Your task to perform on an android device: I would like to identify the plants by snapping a picture of them on the Blossom app to learn about which species they are
Image 0: 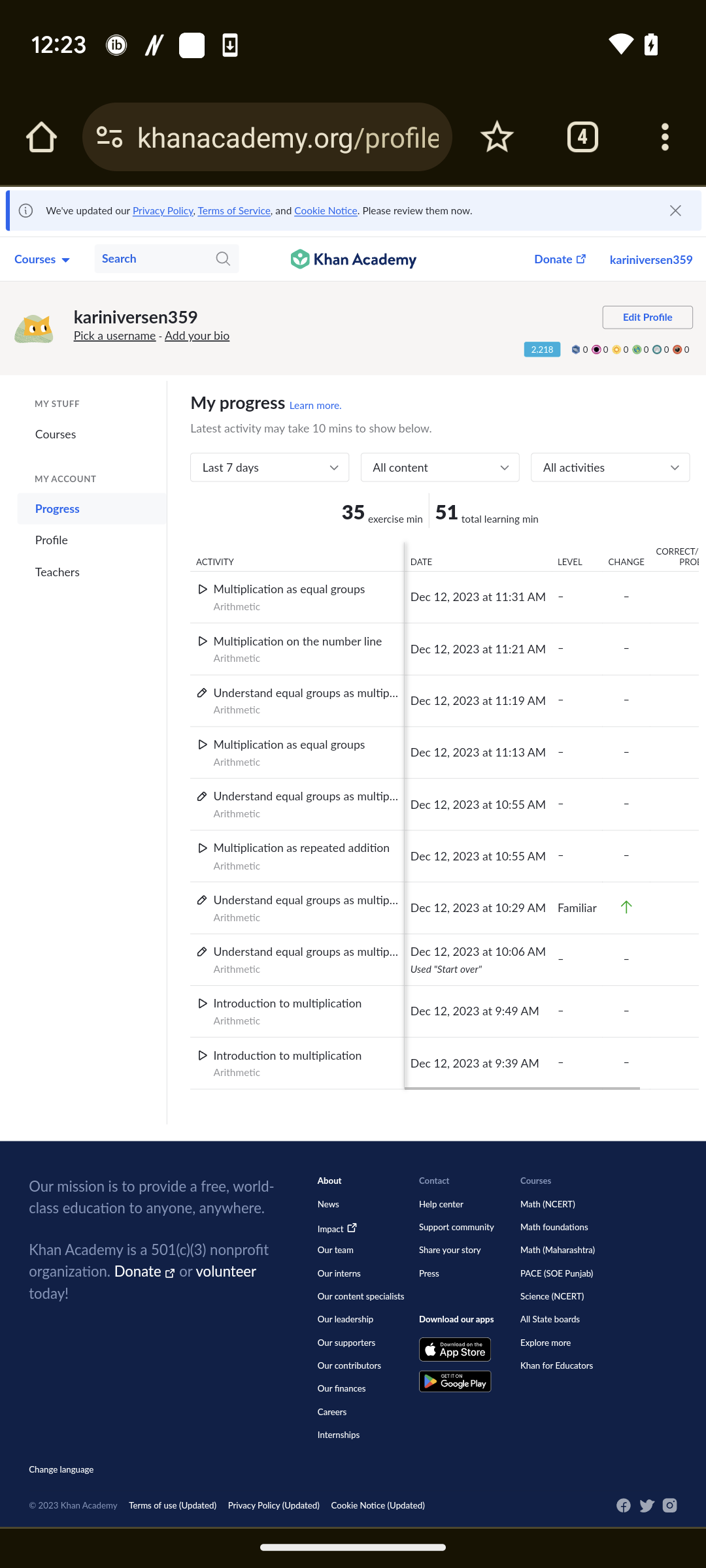
Open the Blossom app 
Step 0: open app "Blossom"
Image 1: 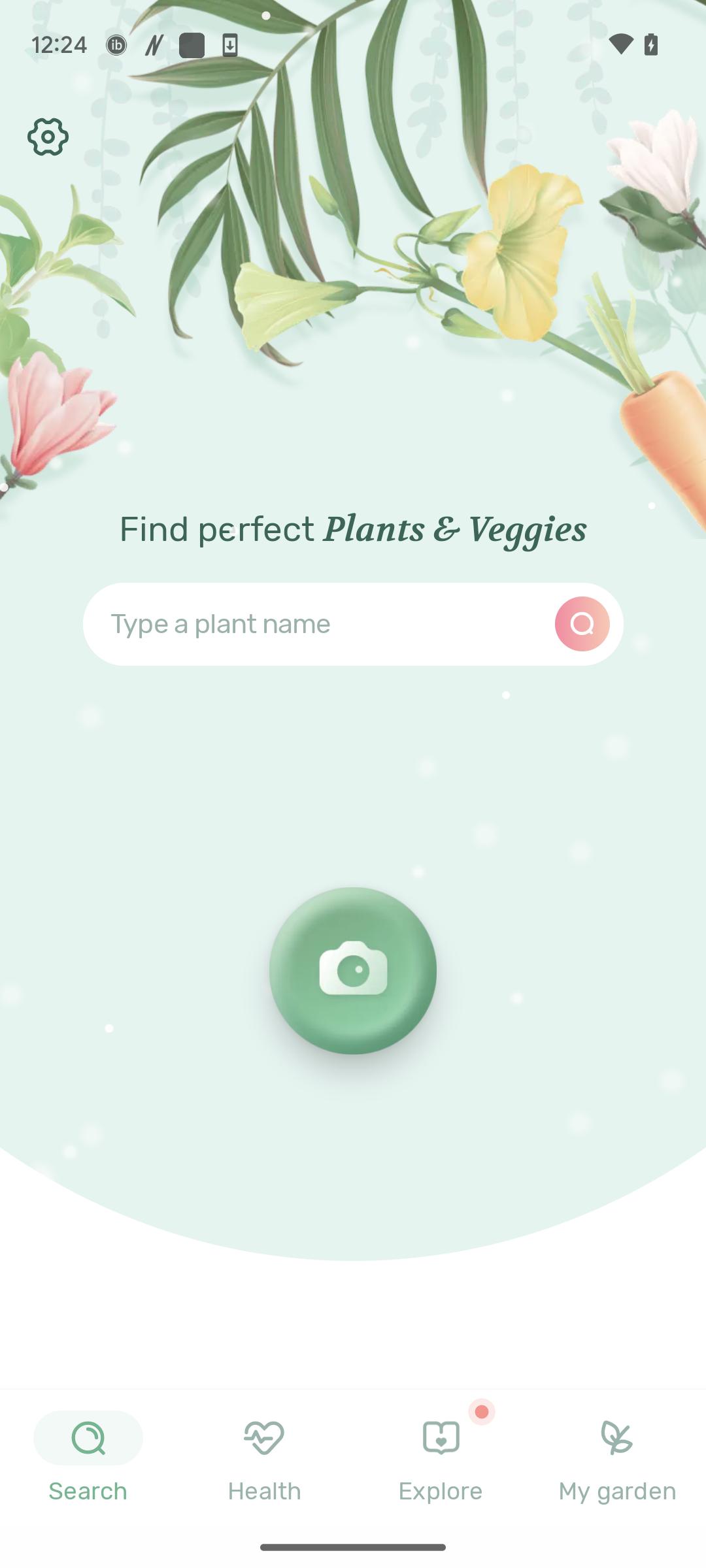
Click on the camera icon 
Step 1: click (377, 996)
Image 4: 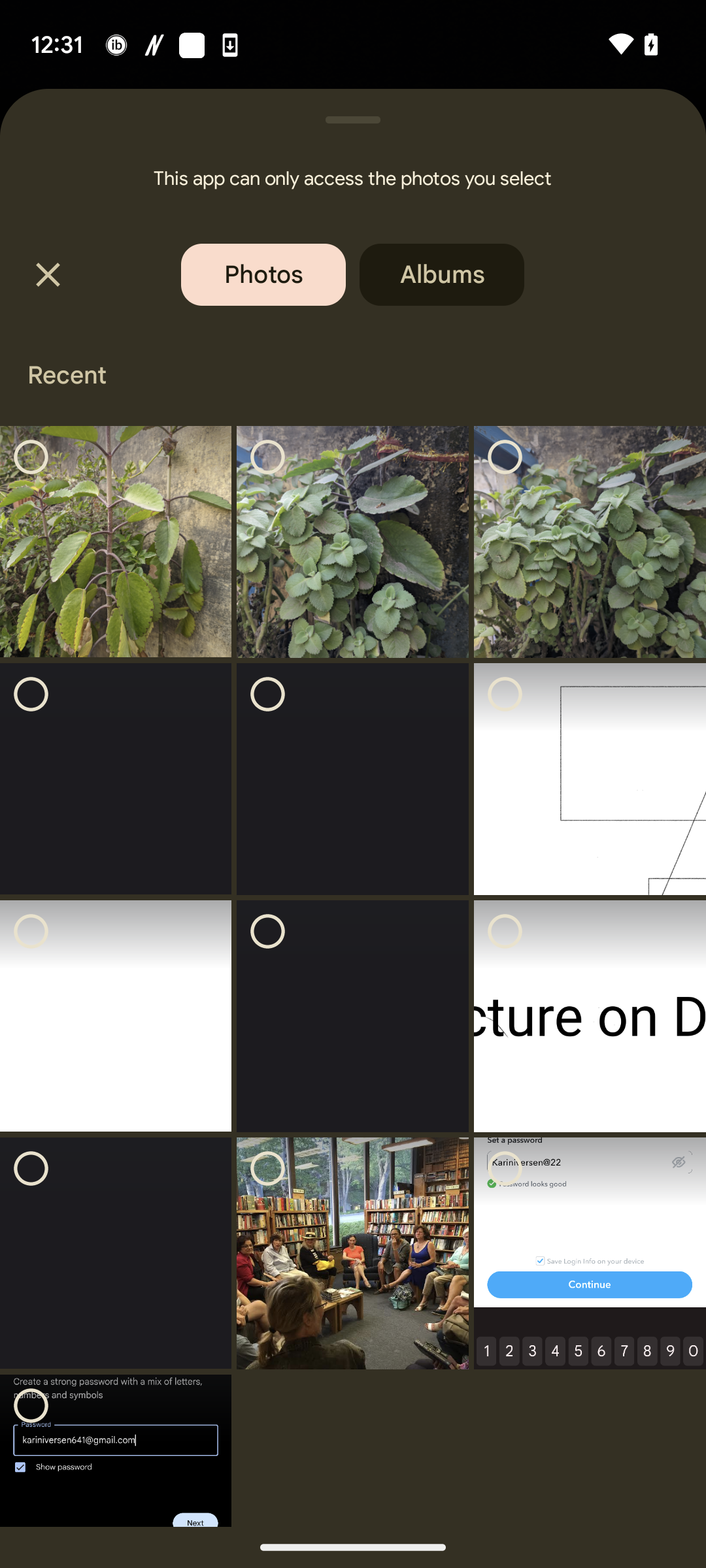
Click on the second pictures 
Step 4: click (352, 542)
Image 5: 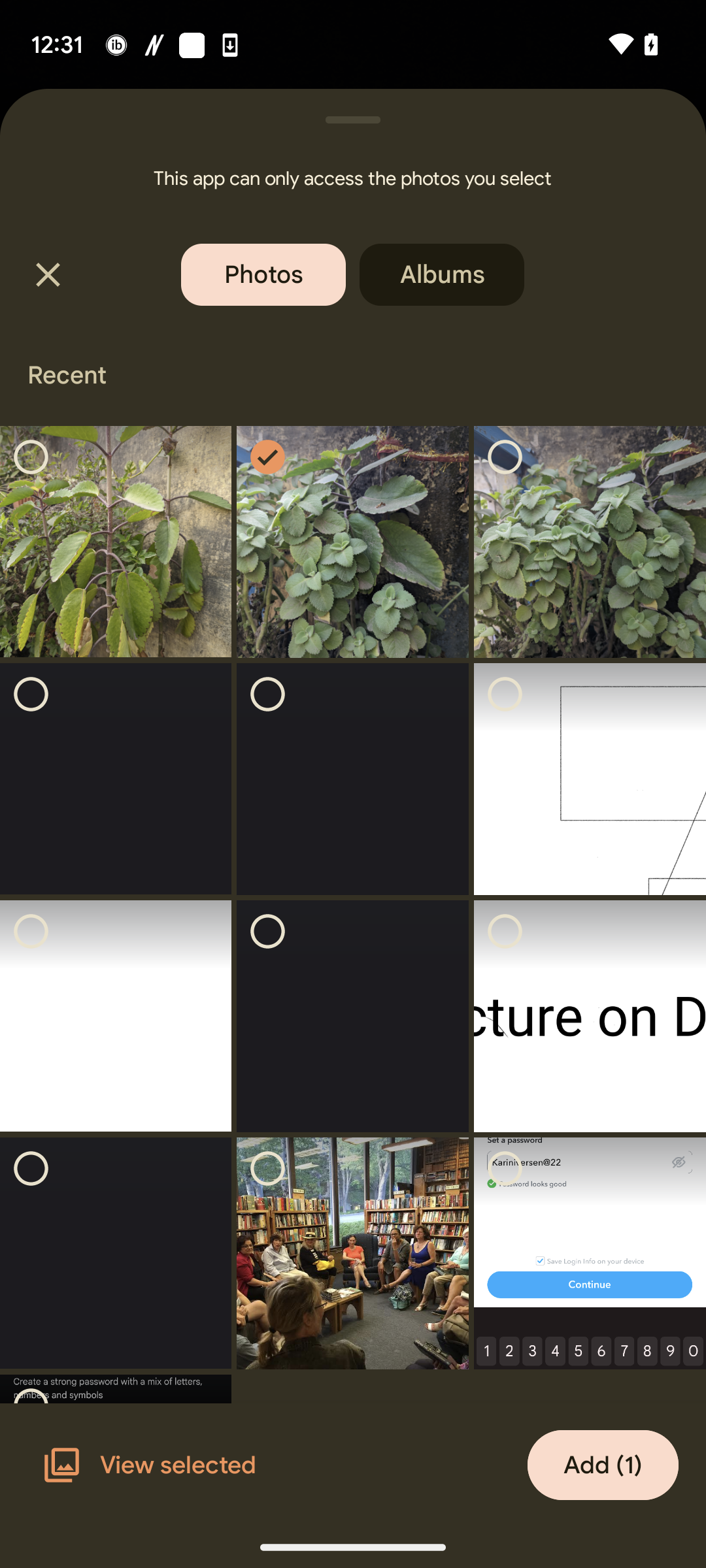
Click on the add icon 
Step 5: click (603, 1465)
Image 6: 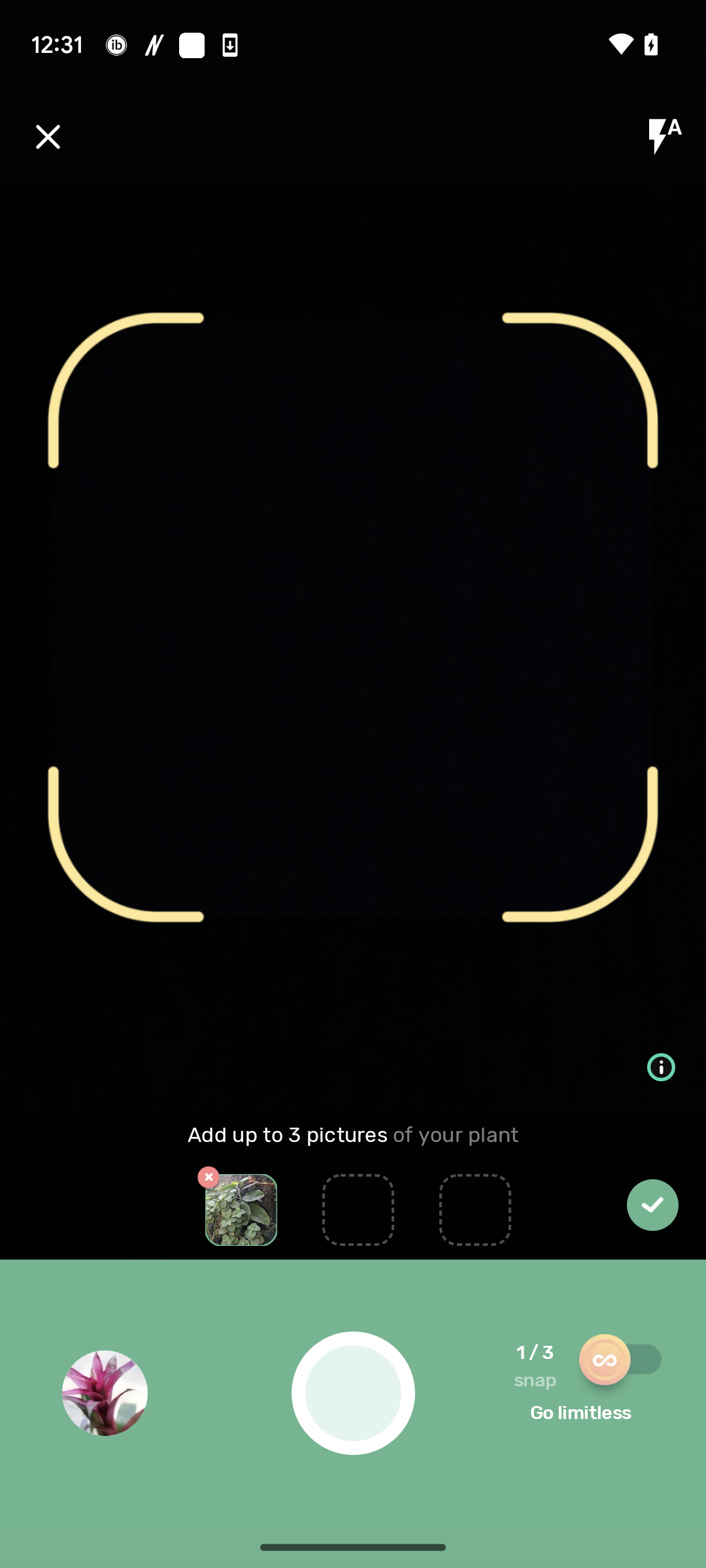
Click on the pictures icon 
Step 6: click (90, 1384)
Image 7: 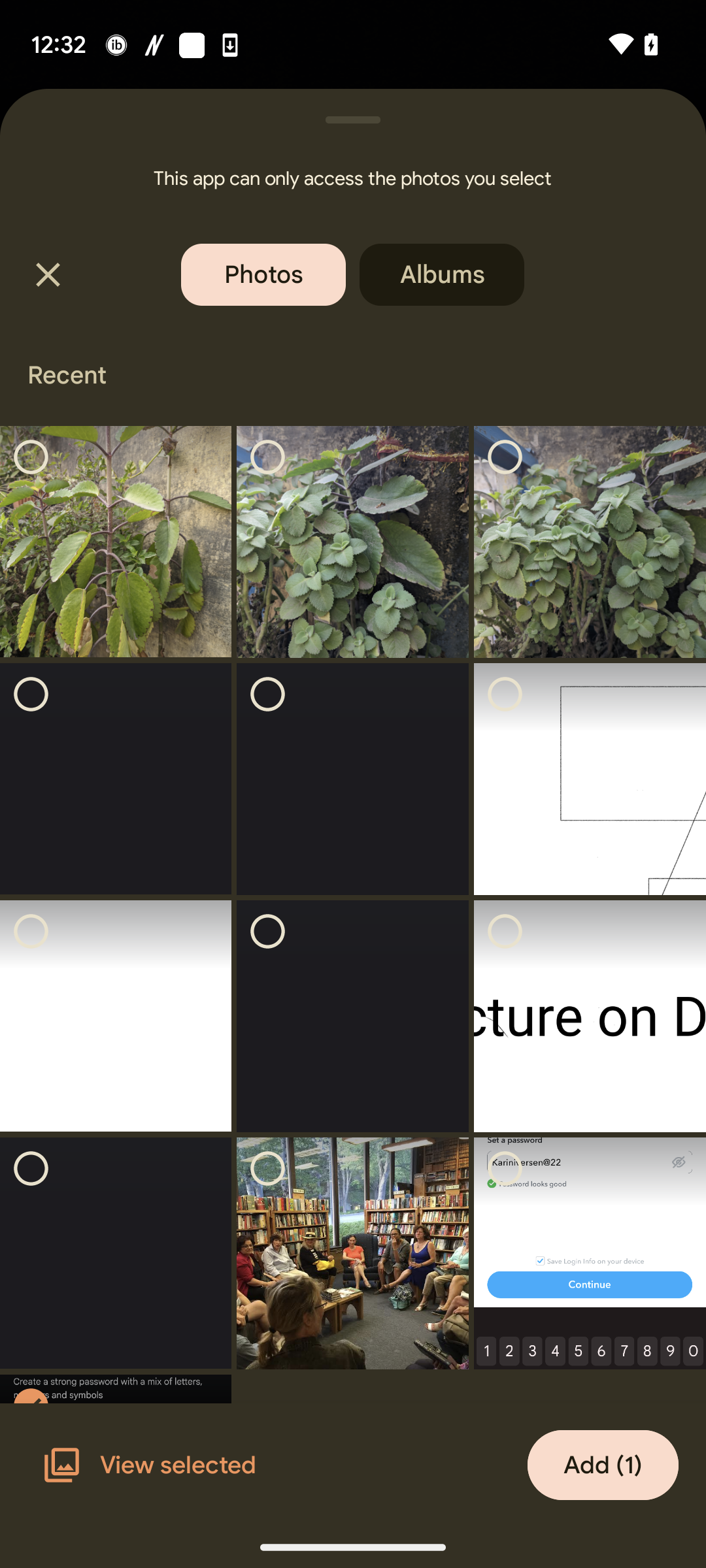
Click on the second and third image 
Step 7: click (352, 542)
Image 9: 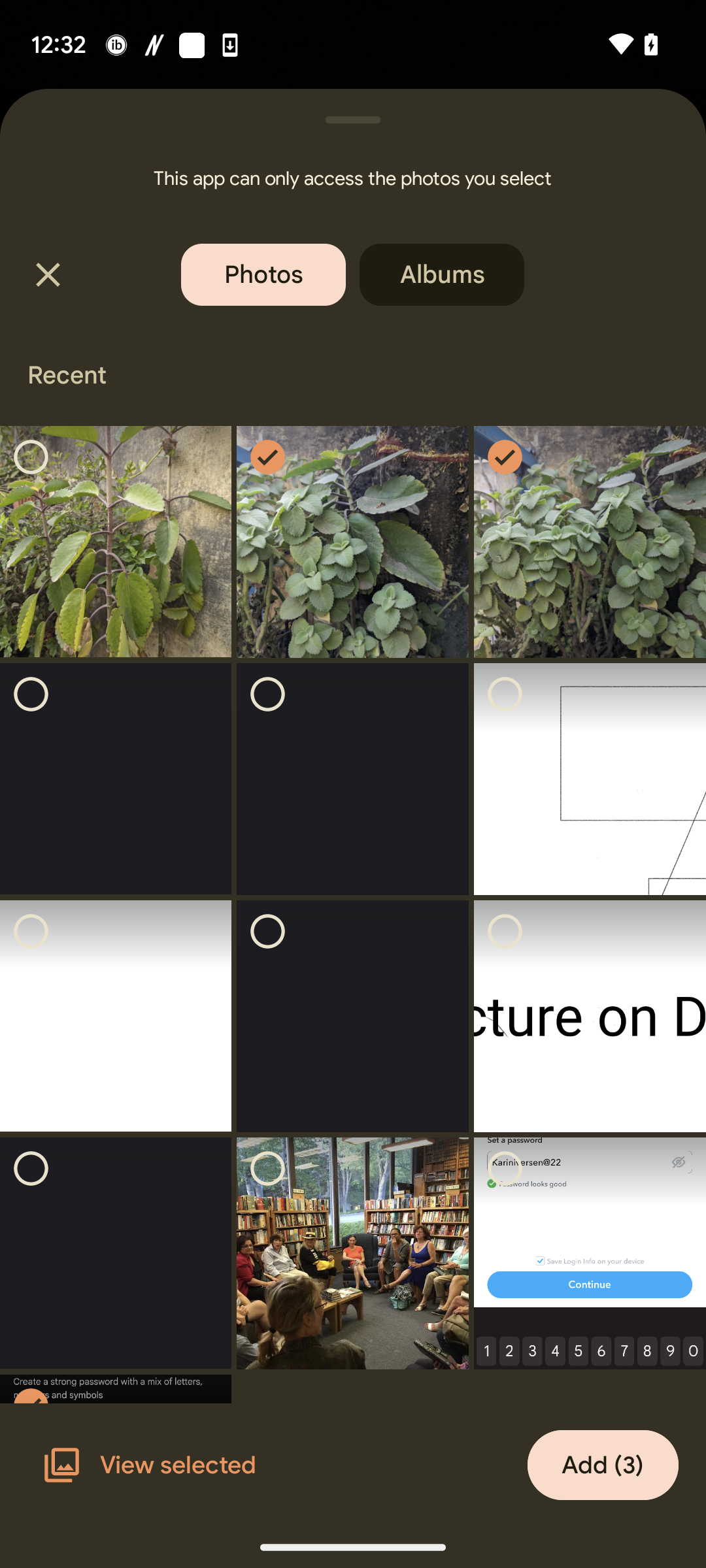
Click on the add 3 button
Step 9: click (603, 1465)
Image 10: 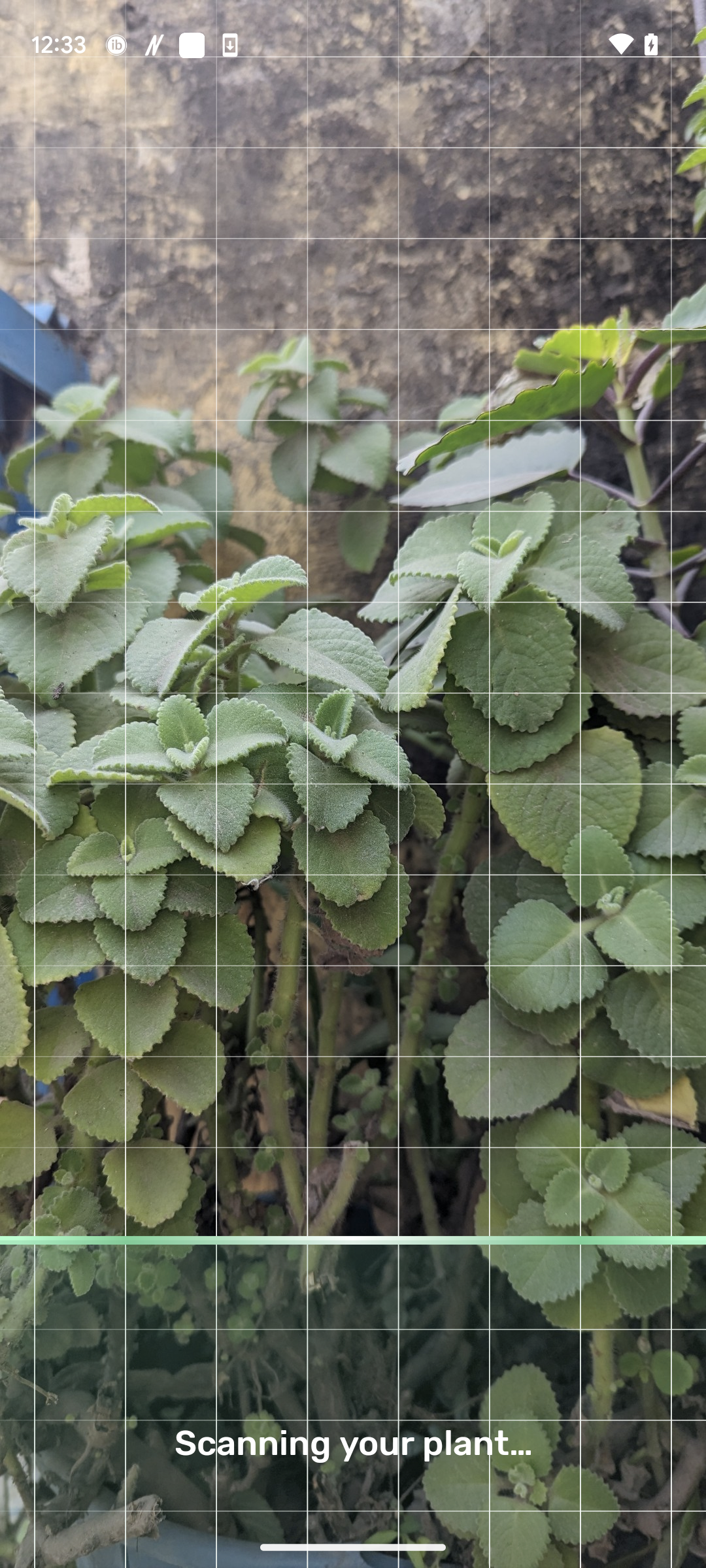
Click on the add 3 button
Step 10: wait